Your task to perform on an android device: i want to look at reviews on the shopclues app to make sure that VISKO Screwdriverset is a higher-quality item.
Image 0: 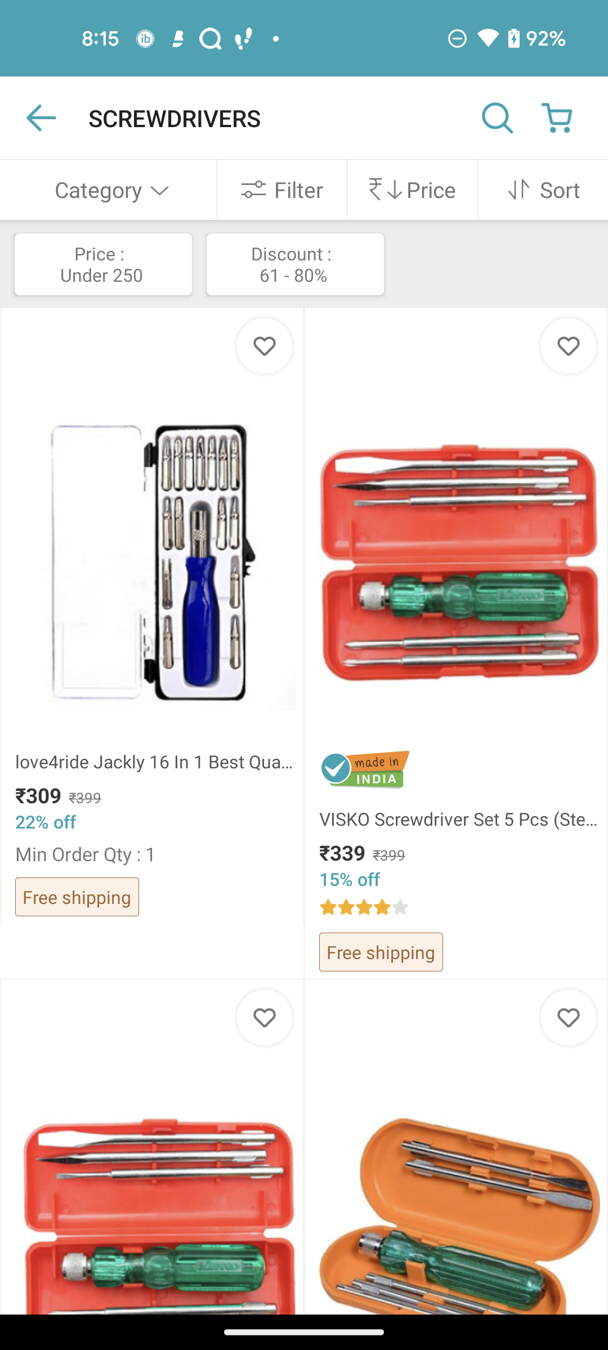
Go back to the previous page
Step 0: press back button
Image 1: 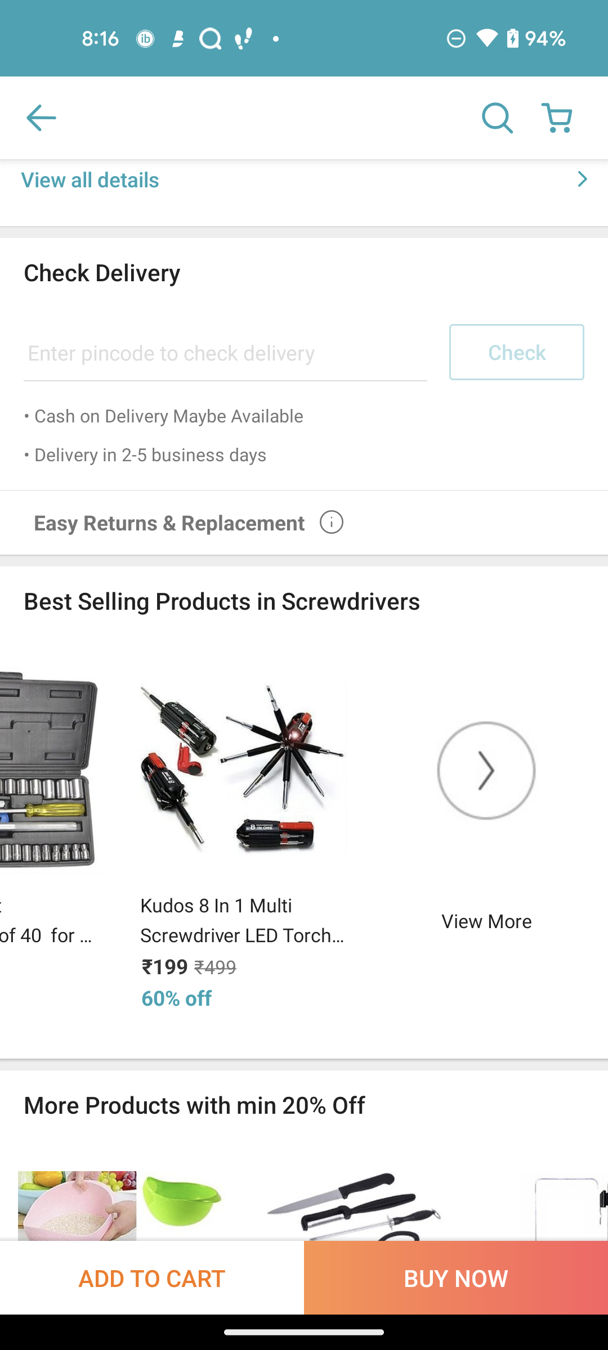
Swipe up to see the reviews
Step 1: scroll down
Image 2: 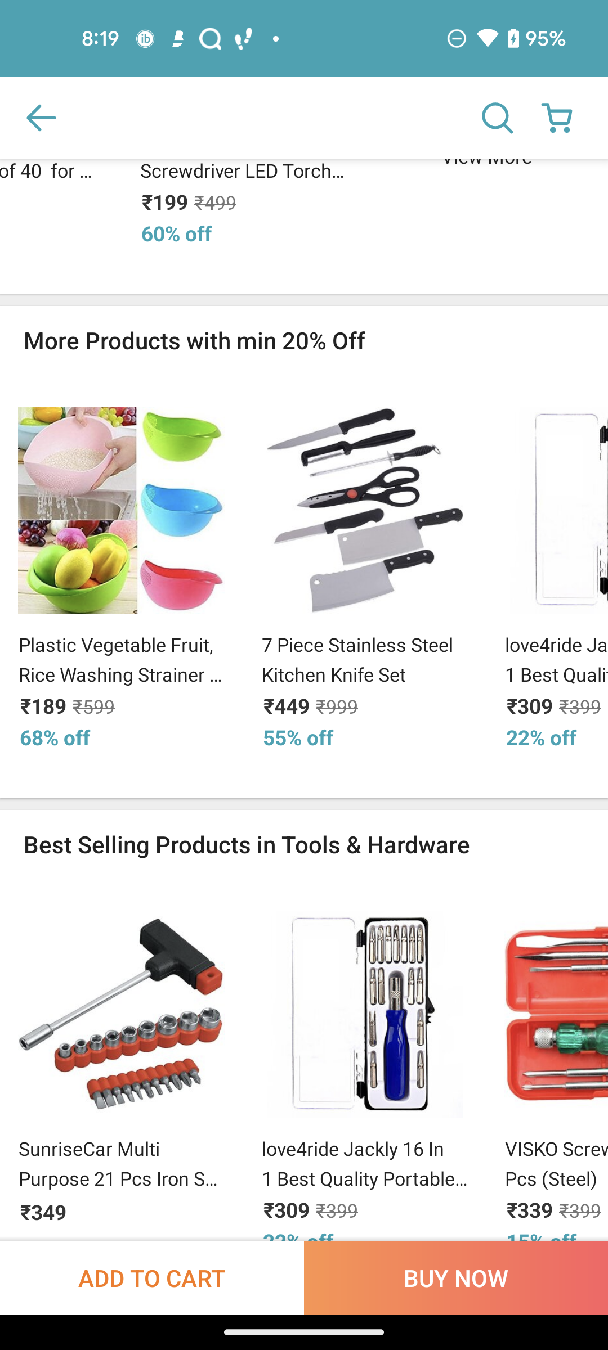
Swipe up to see the reviews
Step 2: scroll down
Image 3: 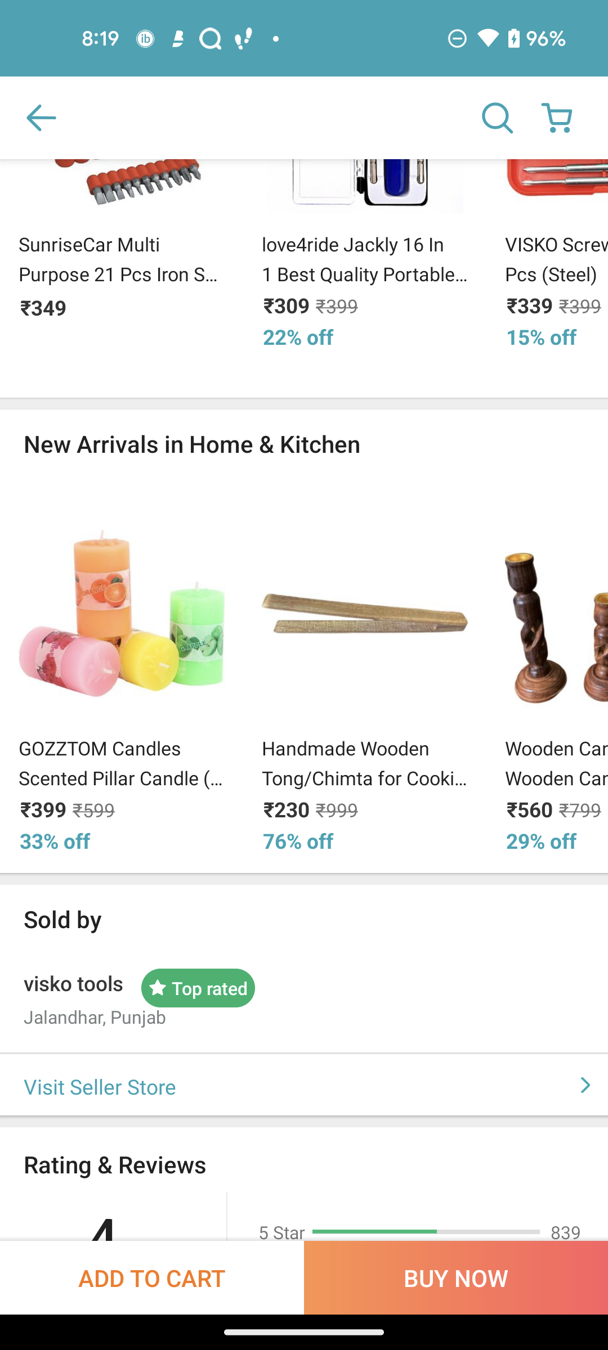
Swipe up to see the reviews
Step 3: scroll down
Image 4: 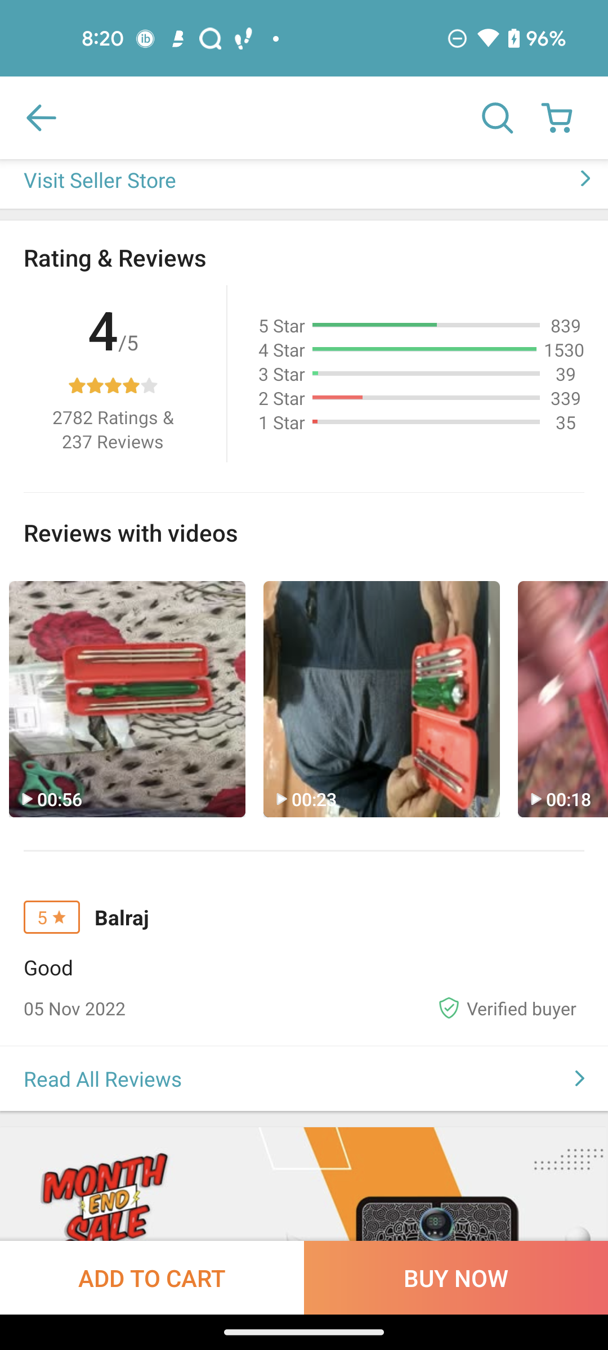
Click on Read All Reviews
Step 4: click (304, 1078)
Image 5: 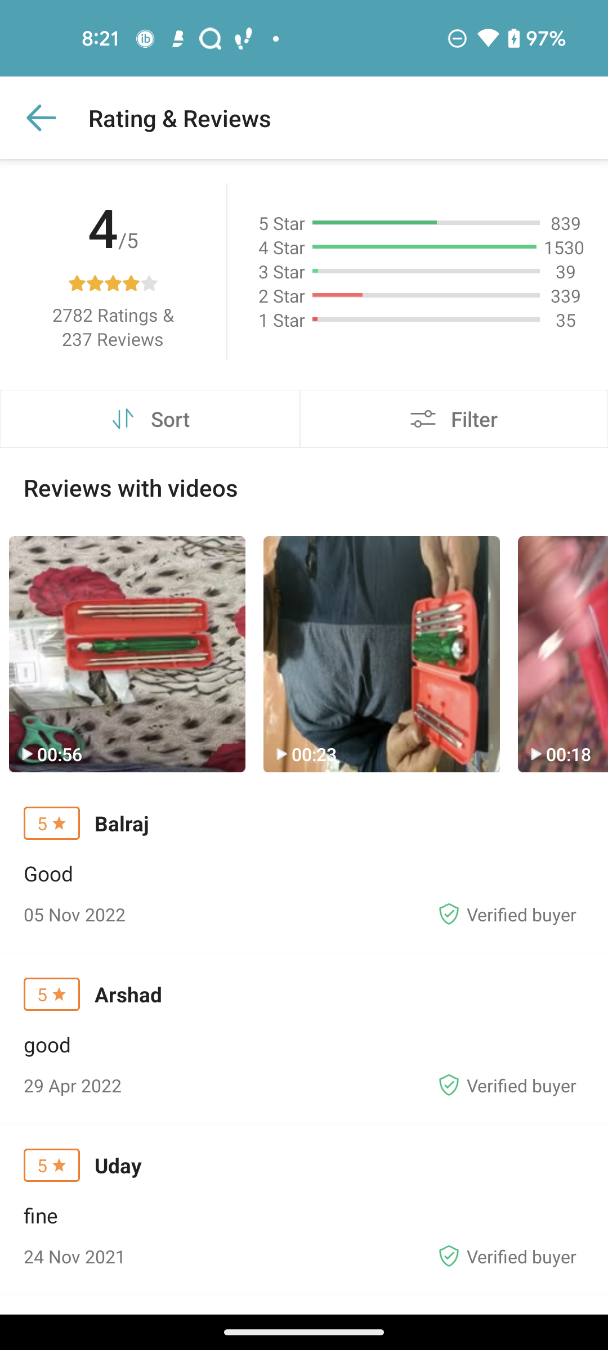
Swipe up
Step 5: scroll down